Your task to perform on an android device: In the Evolve app, I want to listen to the 5 minute Self-meditation in order to make peace of mind.
Image 0: 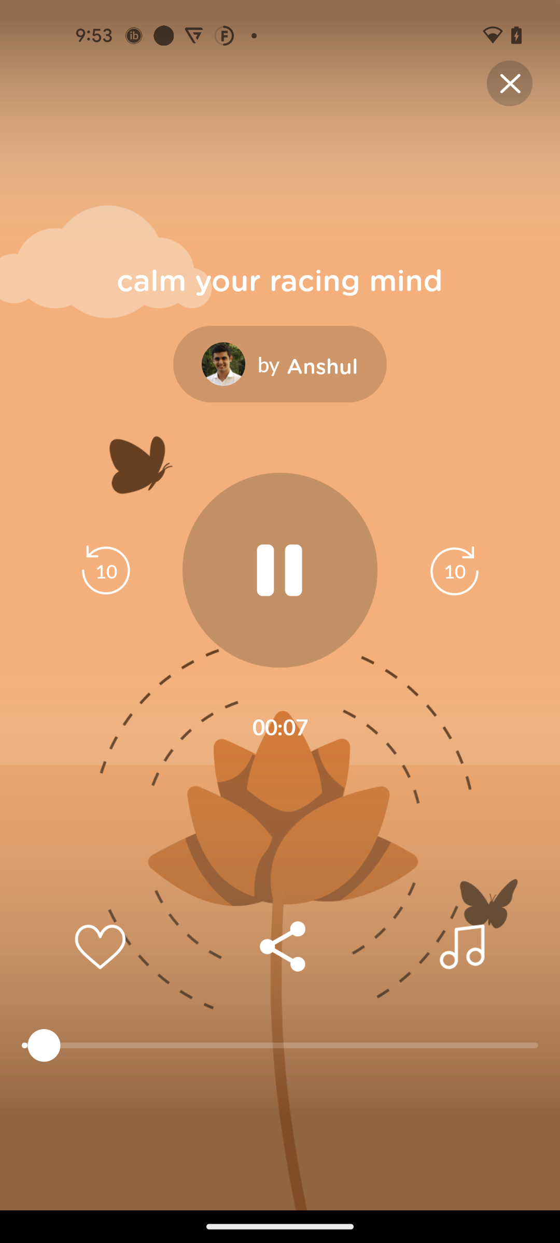
Click on the close icon
Step 0: click (510, 81)
Image 1: 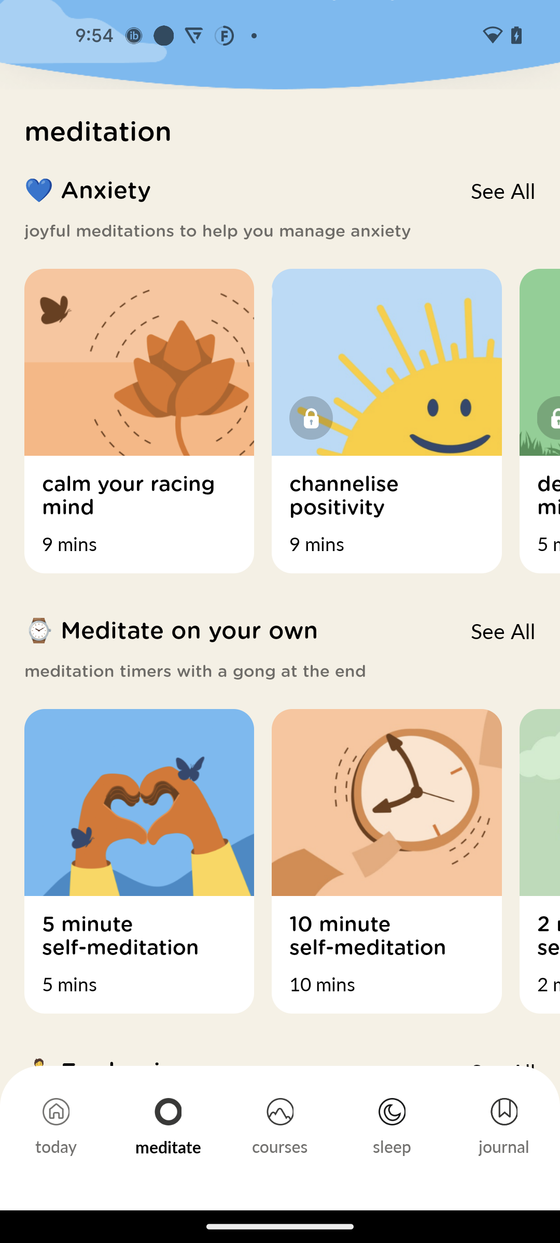
Click on the 5 minutes self-meditation option
Step 1: click (139, 928)